Your task to perform on an android device: In the Google Docs app, share a biography document using Gmail.
Image 0: 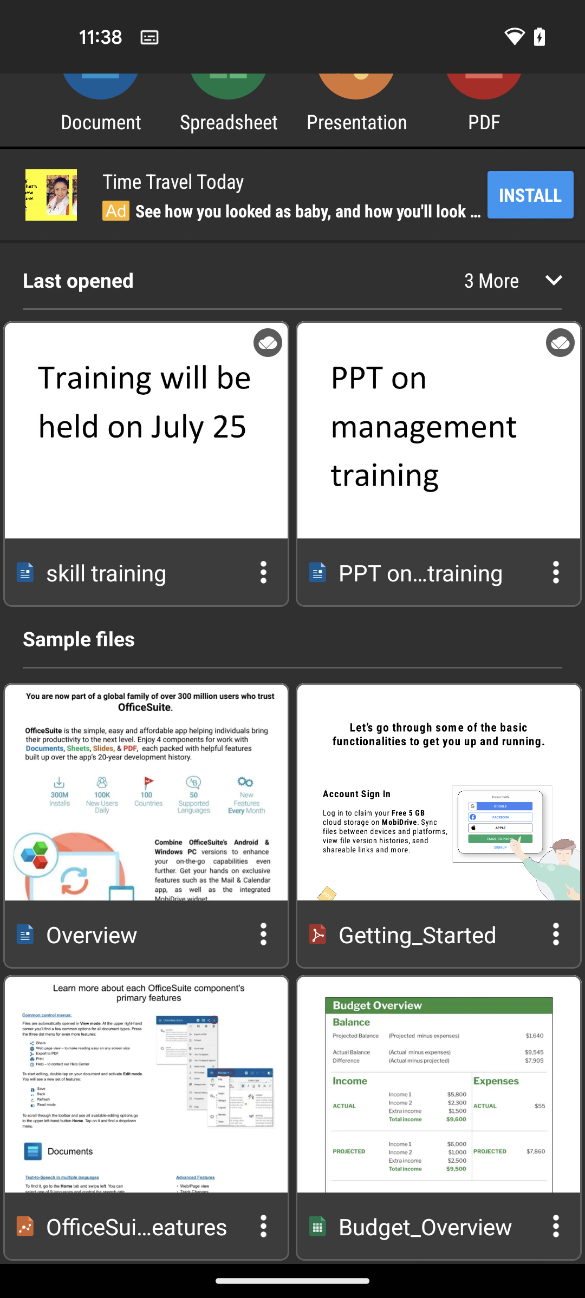
Open the Google Docs app
Step 0: open app "Docs"
Image 1: 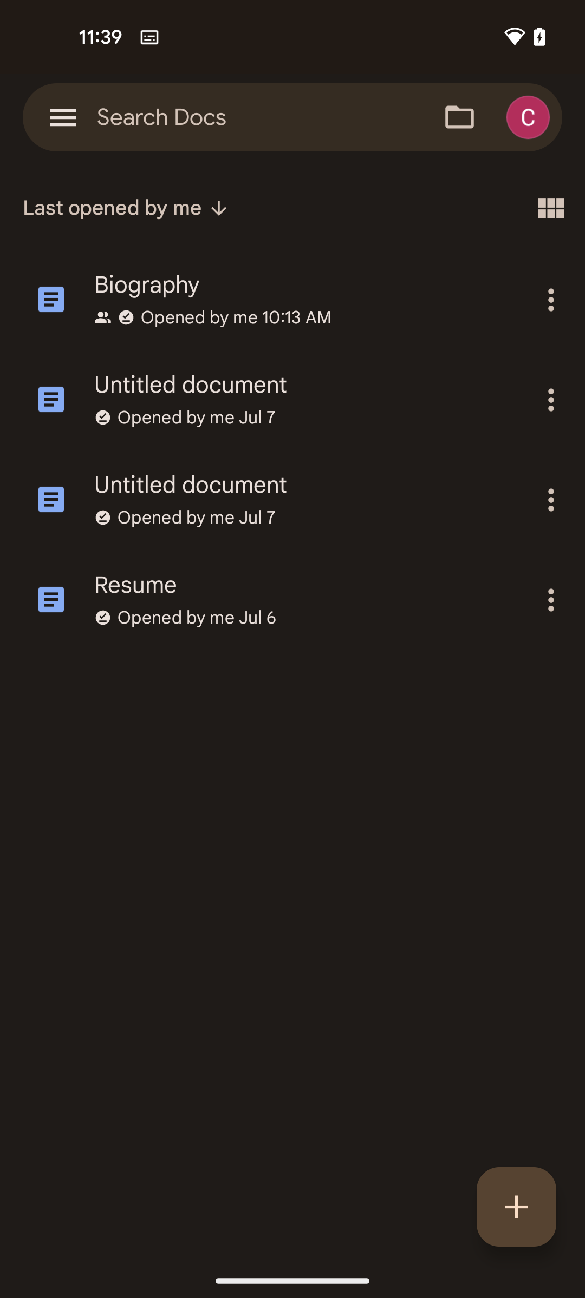
Click on the three dots icon in front of the biography document
Step 1: click (550, 299)
Image 3: 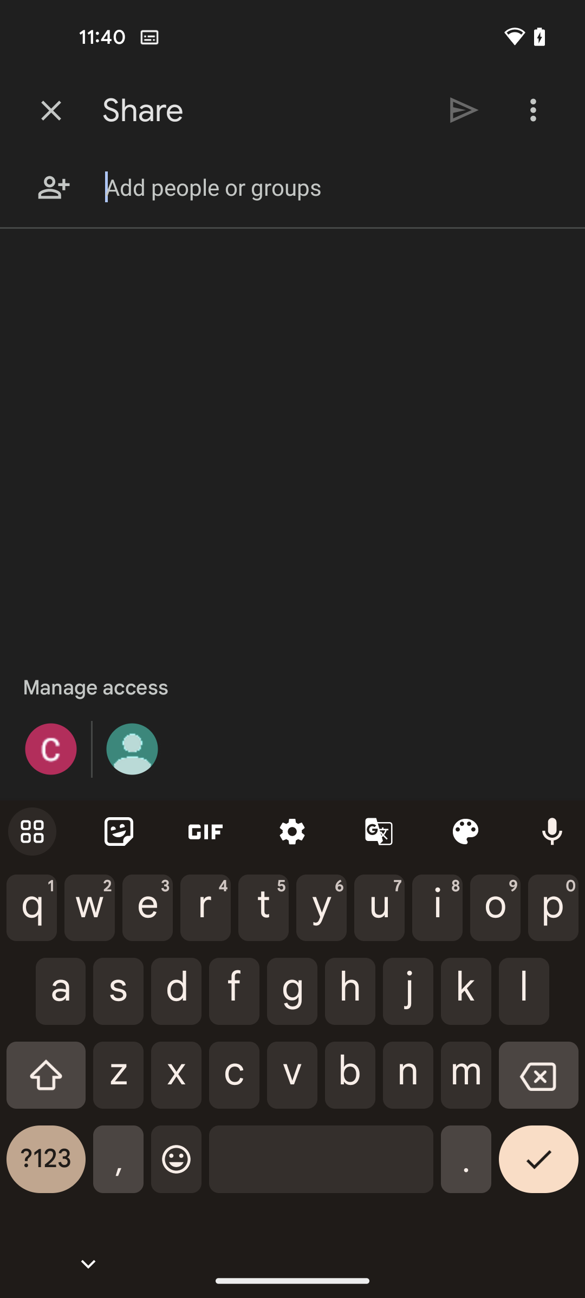
Type the text dbwscratch.test.id10@gmail.com
Step 3: type "dbwscratch.test.id10@gmail.com"
Image 4: 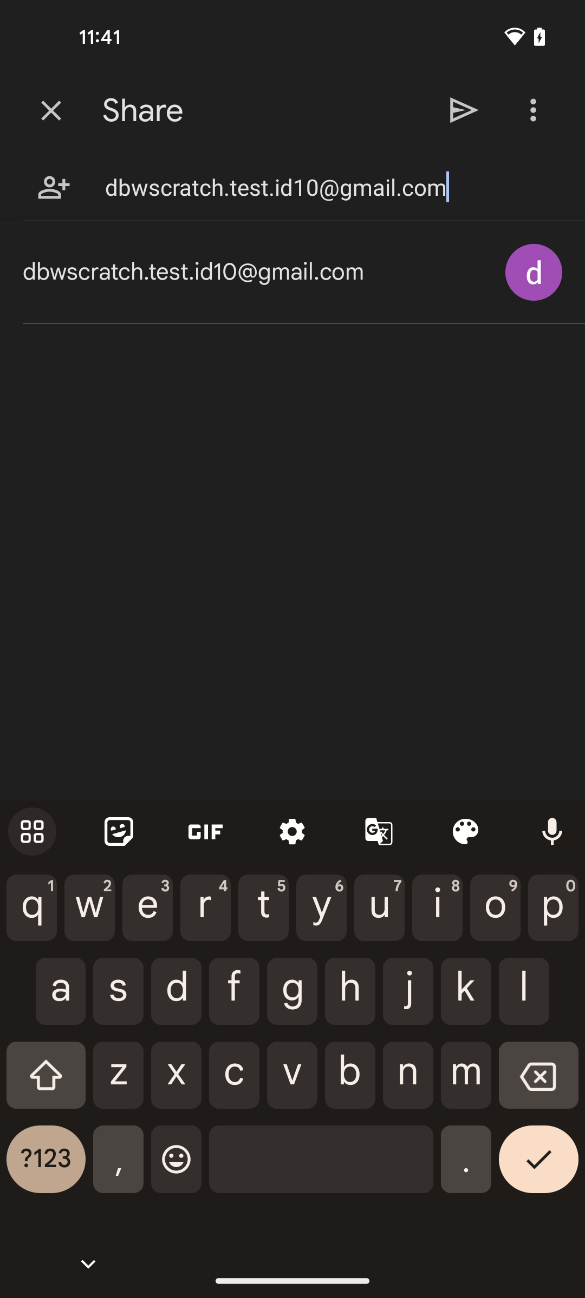
Click on the send icon at the top of the screen
Step 4: click (464, 110)
Image 5: 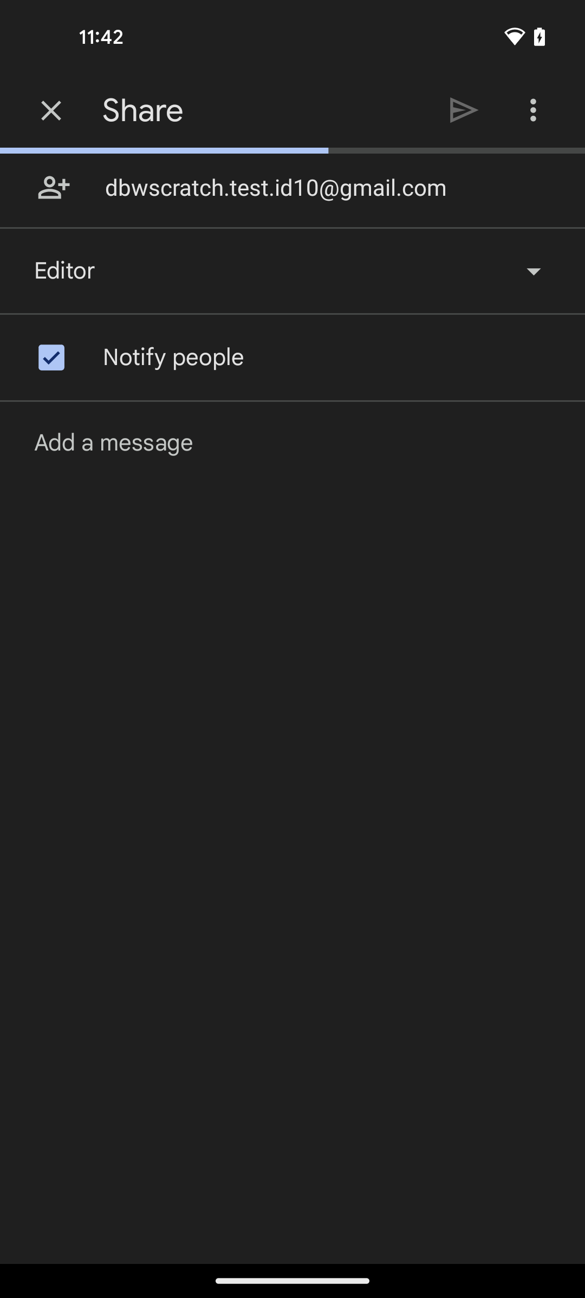
Click on the send icon at the top of the screen
Step 5: wait